Your task to perform on an android device: On the Flipkart app, show me the images of HP M120 Wireless Mechanical Mouse.
Image 0: 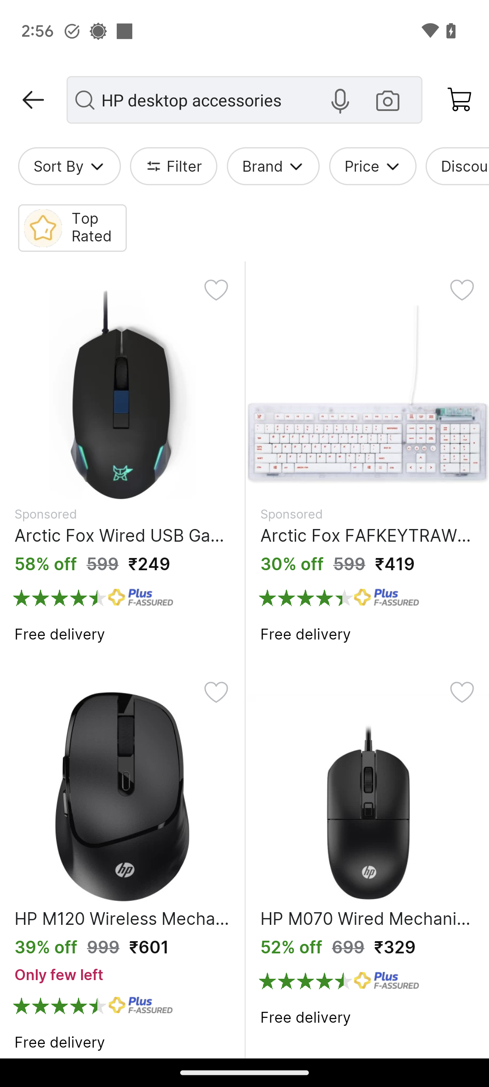
Click on the HP M120 Wireless Mechanical Mouse.
Step 0: click (122, 796)
Image 1: 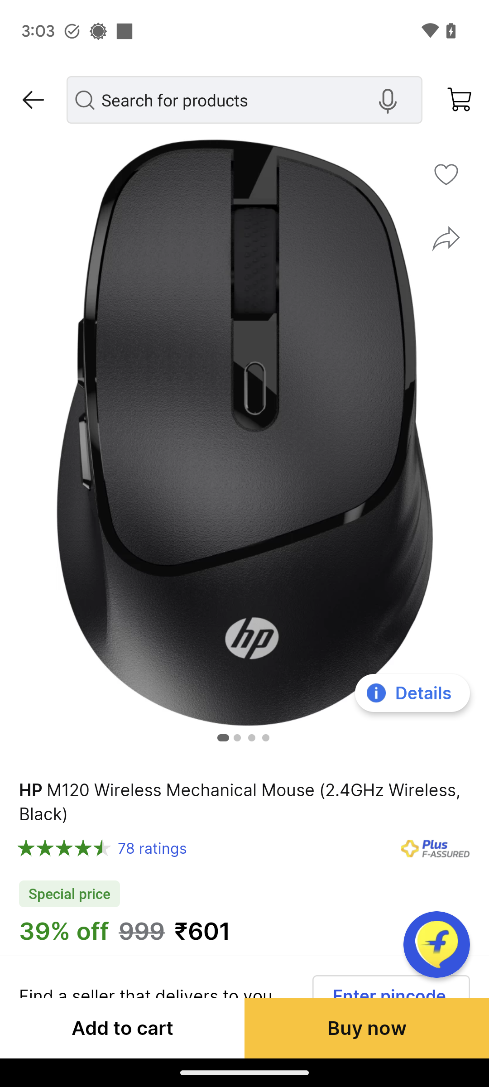
Swipe from right to left on the product images to view the mouse.
Step 1: scroll right
Image 2: 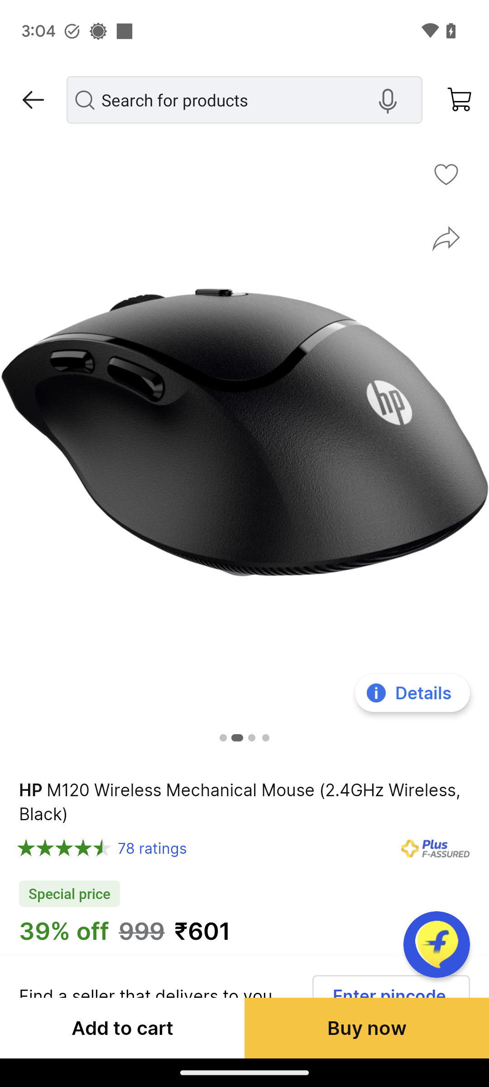
Swipe from right to left on the product images to view the mouse.
Step 2: scroll right
Image 3: 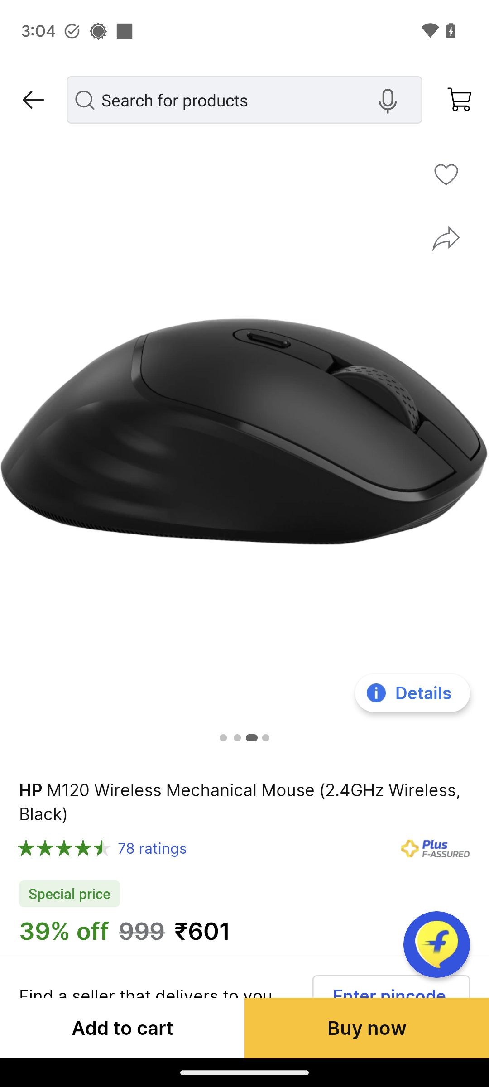
Swipe from right to left on the product images to view the mouse.
Step 3: scroll right